Your task to perform on an android device: How can I share my "Oye Como Va" song recorded audio with my friend Natalie Larson over her email address, natalie.larson1998@gmail.com, from the Recorder app?
Image 0: 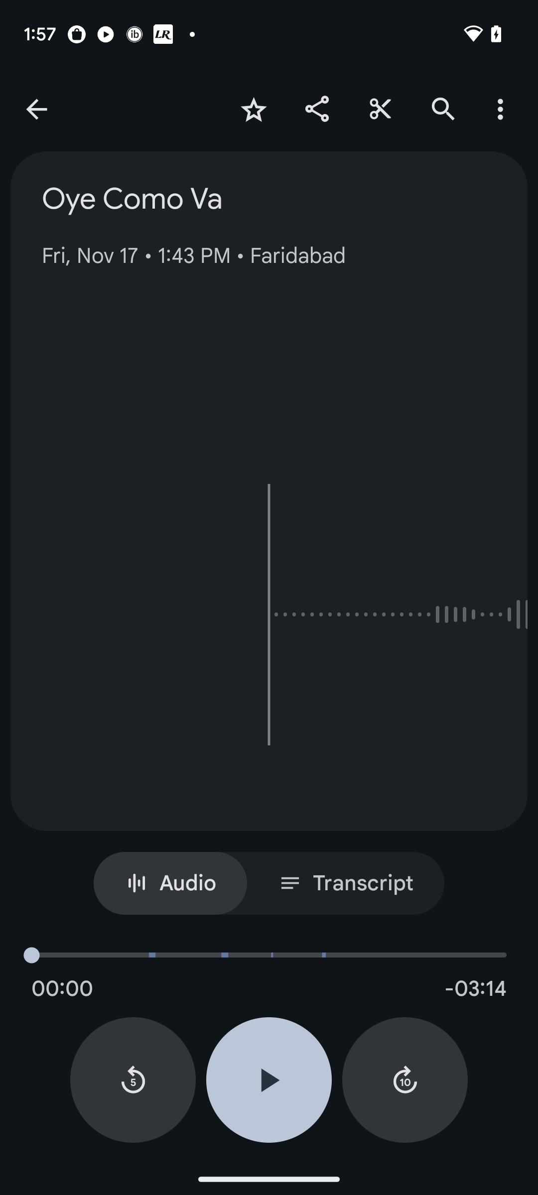
Click on the Share icon.
Step 0: click (317, 109)
Image 1: 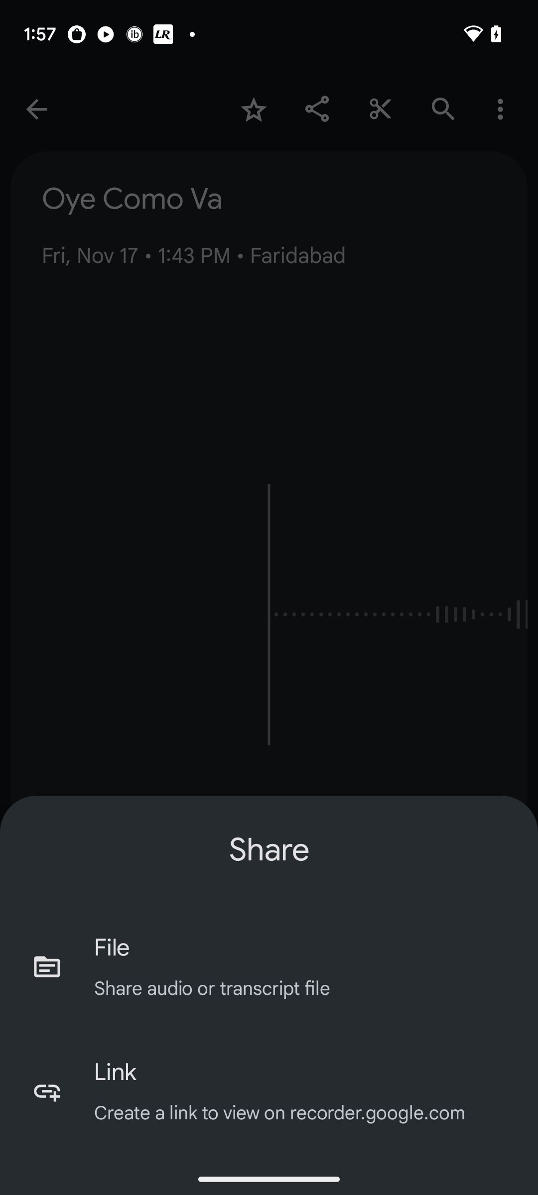
Click on the tab "File".
Step 1: click (188, 953)
Image 2: 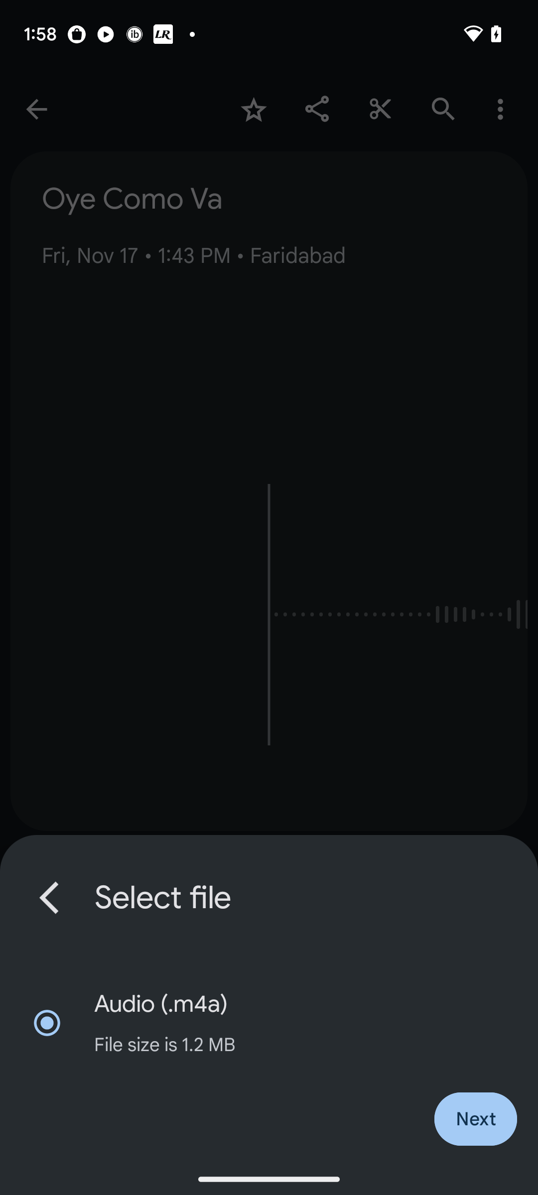
Click on the "Next"
Step 2: click (475, 1119)
Image 3: 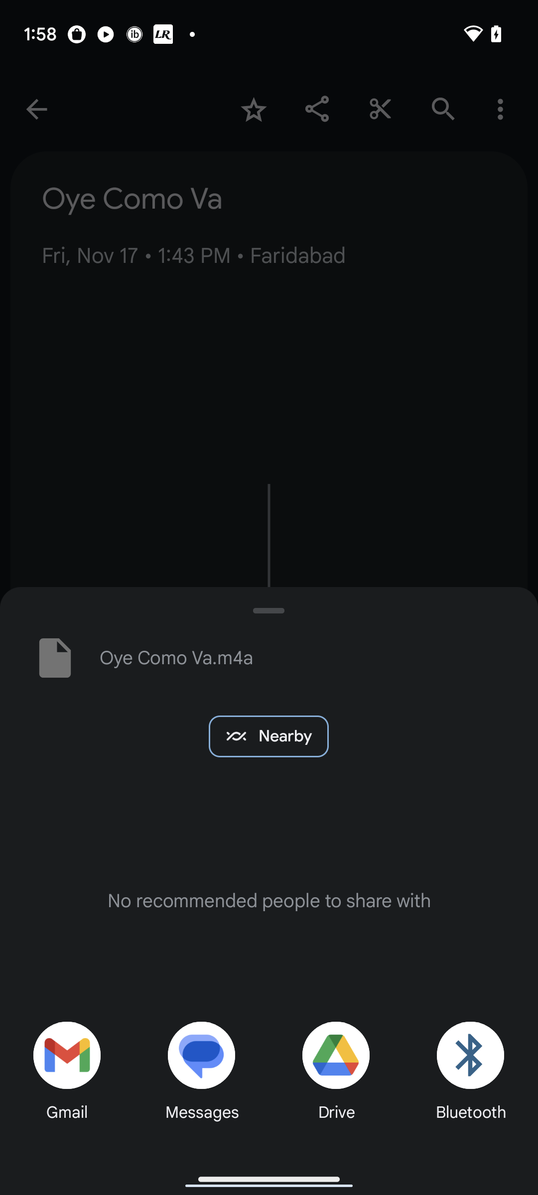
Click on the Gmail tab at the bottom left corner of the screen.
Step 3: click (70, 1062)
Image 4: 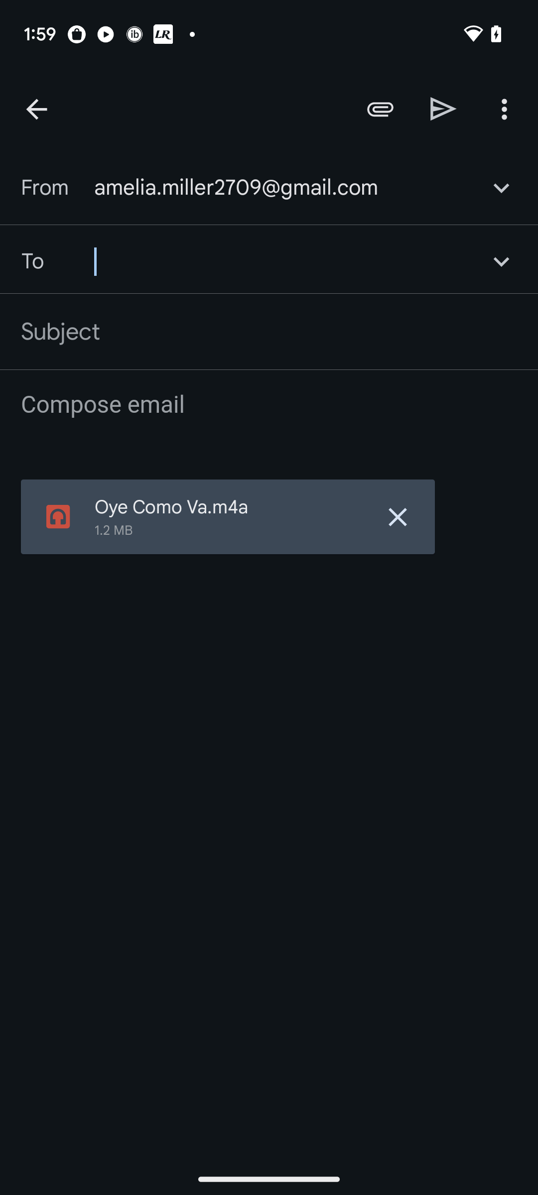
Type id "natalie.larson1998@gmail.com" in the second input box.
Step 4: type "natalie.larson1998@gmail.com"
Image 5: 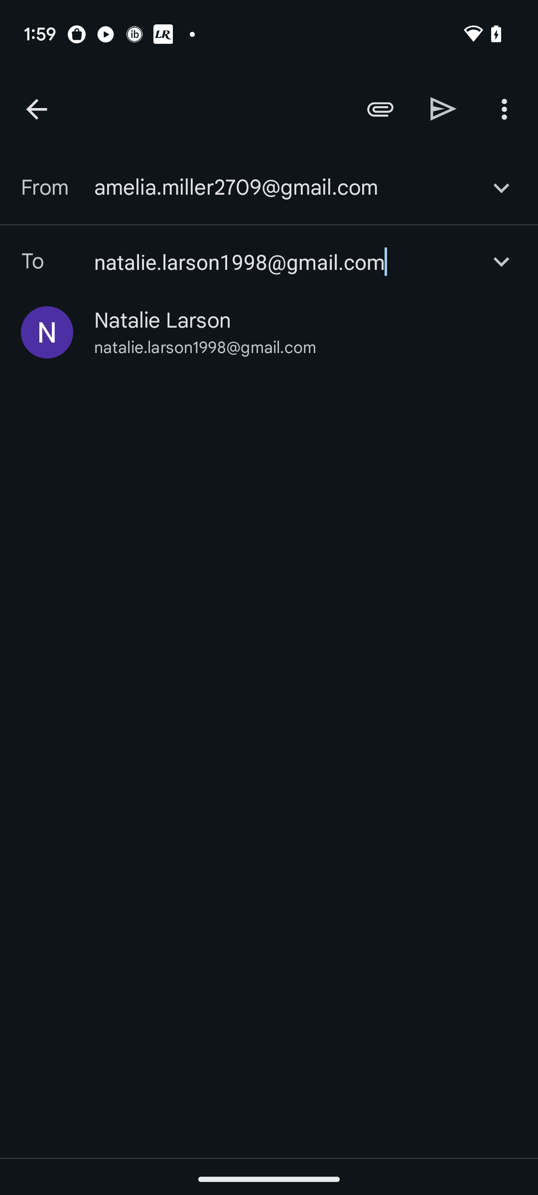
Click on the share icon.
Step 5: click (443, 109)